Your task to perform on an android device: Browse for women's jeans and jeggings for me on the Amazon app.
Image 0: 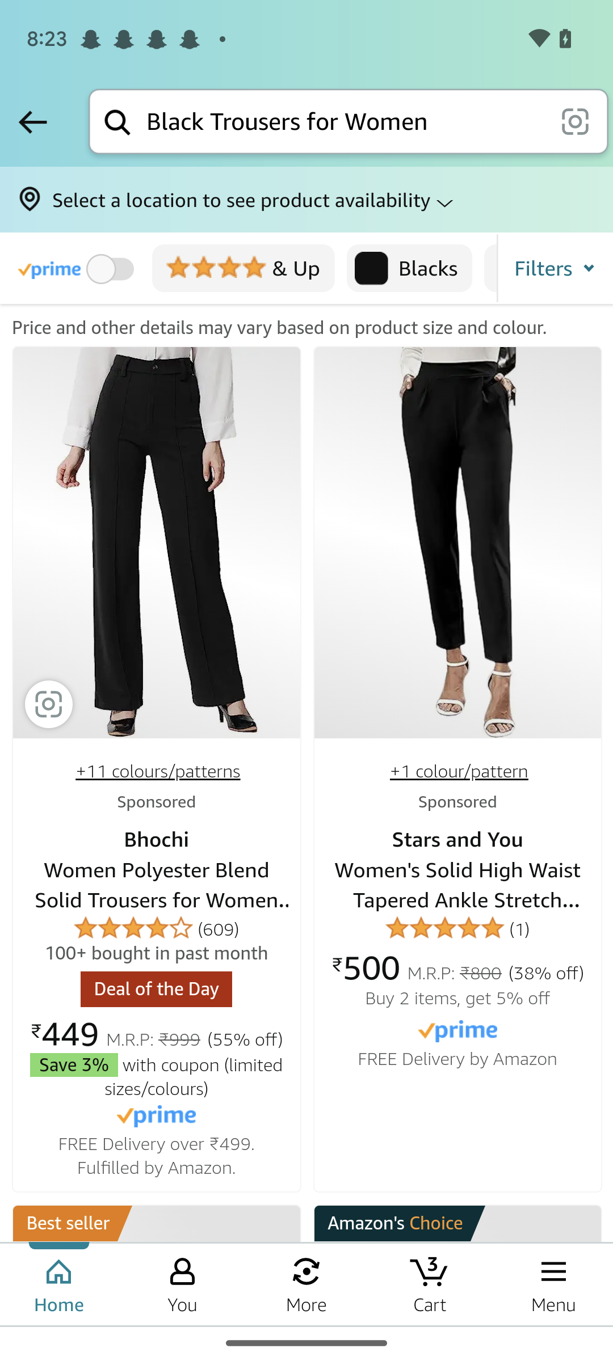
Click on the tab Filters at the top right side.
Step 0: click (542, 268)
Image 1: 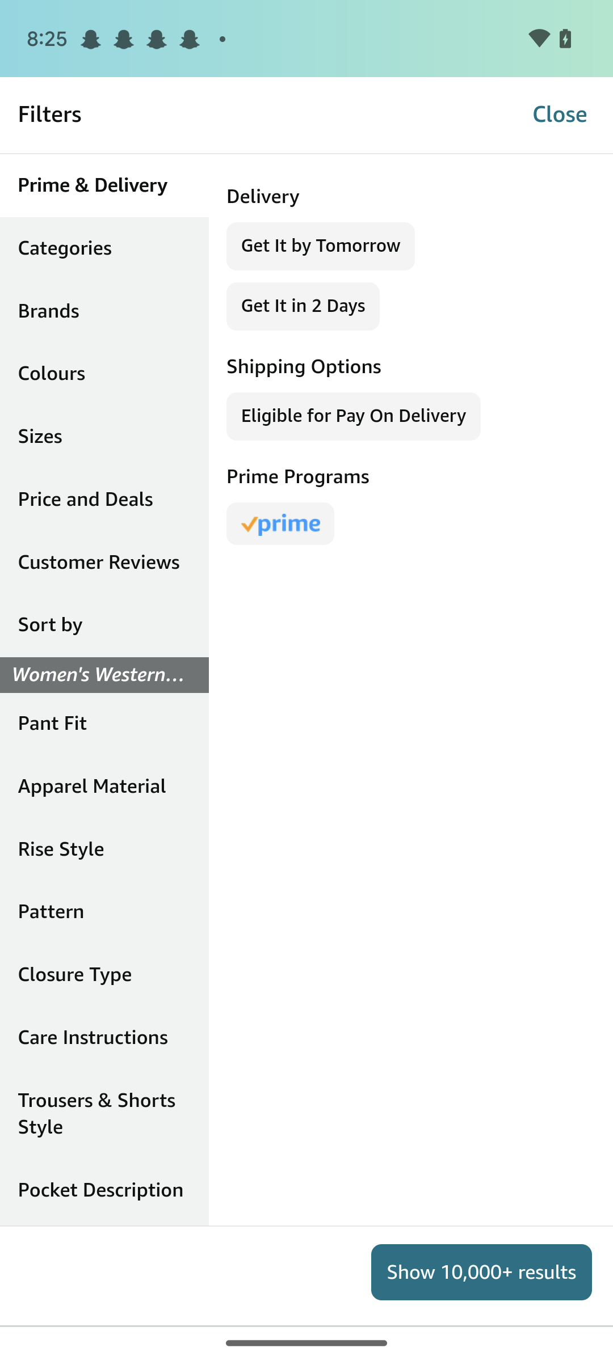
click on the tab categories.
Step 1: click (105, 248)
Image 2: 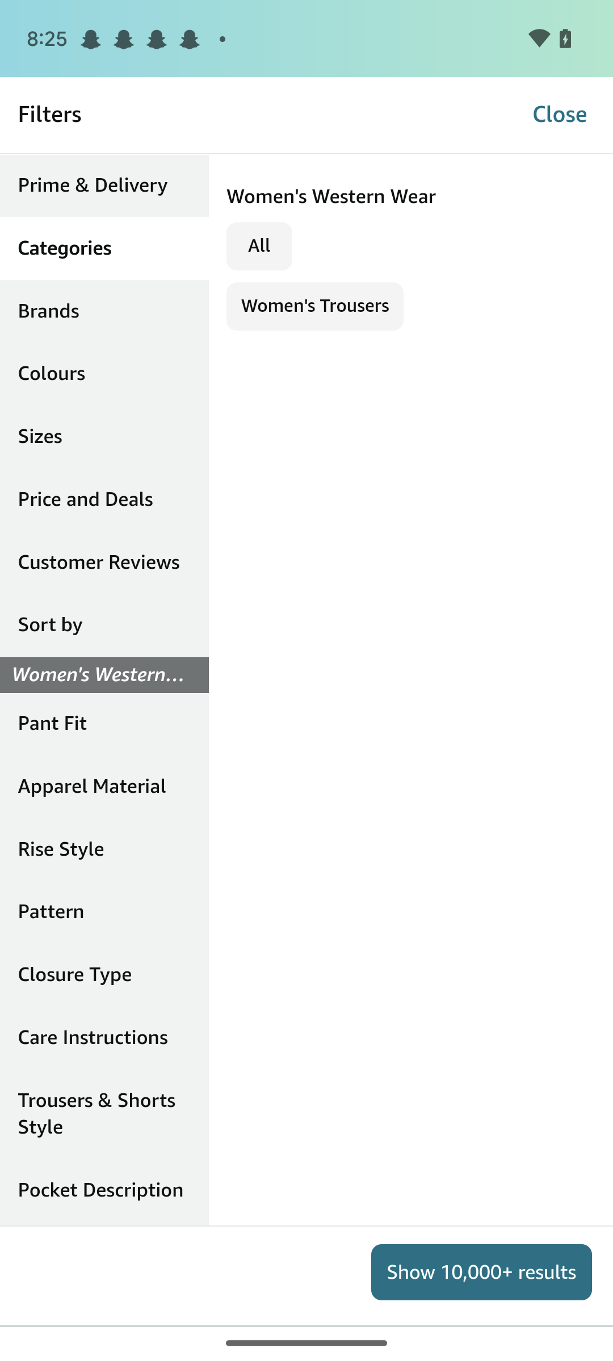
click on the All.
Step 2: click (259, 246)
Image 3: 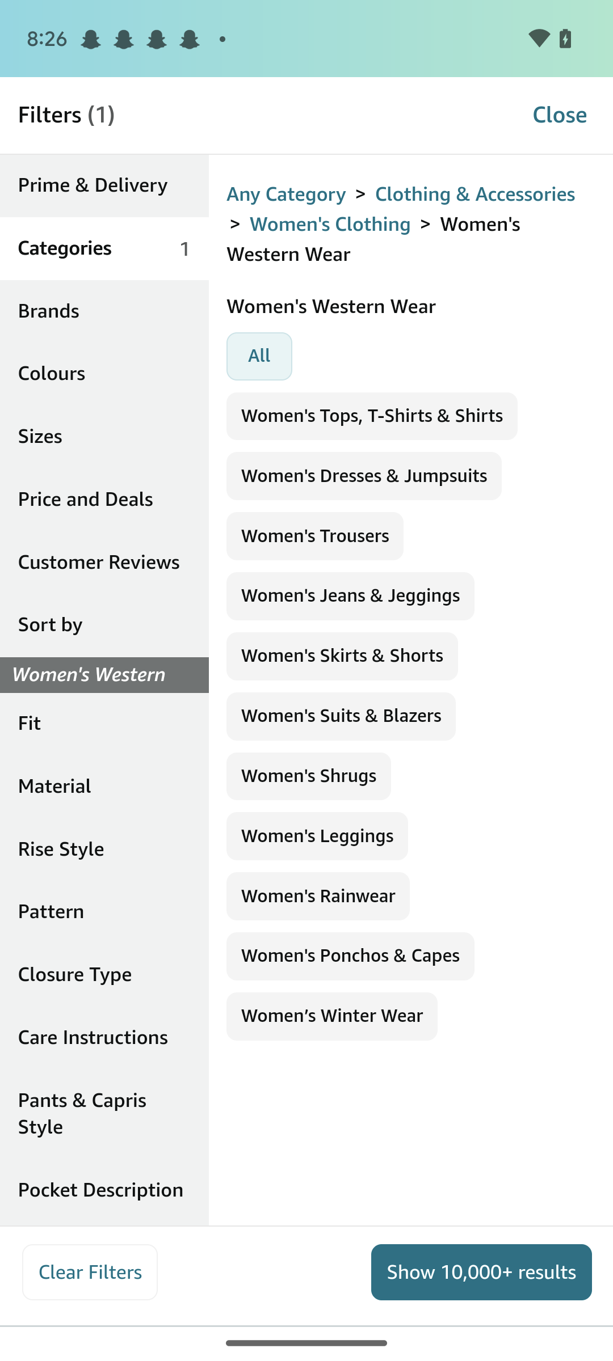
Click on the tab Women's jeans and Jeggings.
Step 3: click (308, 701)
Image 4: 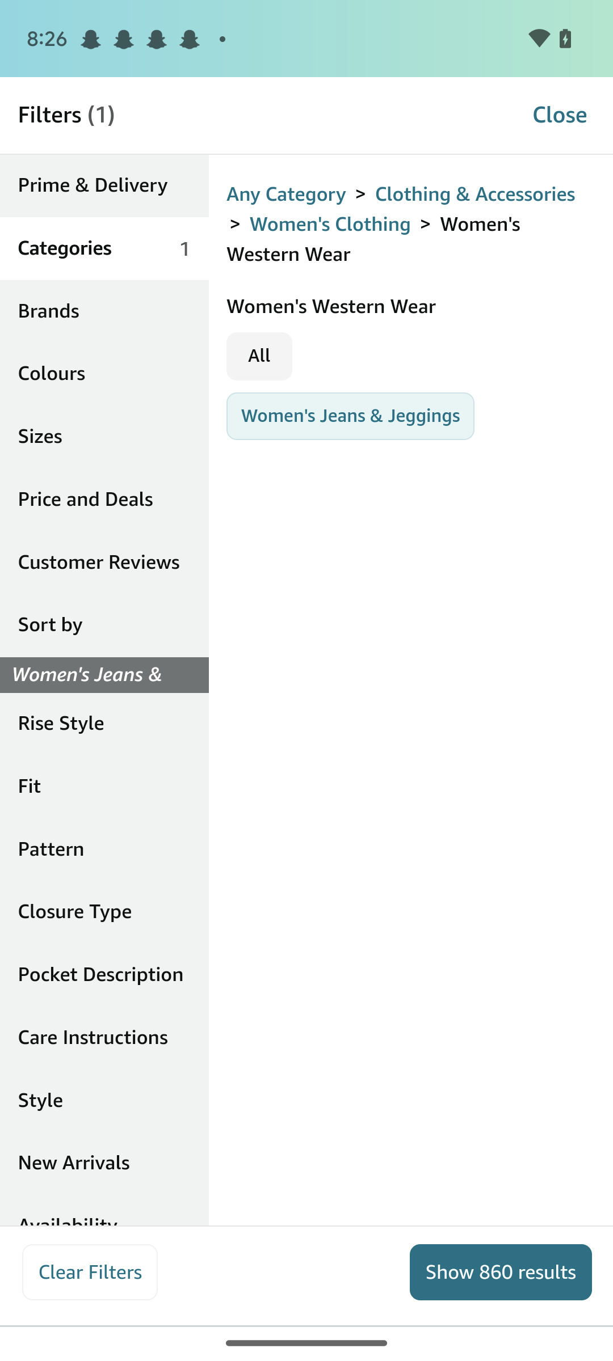
Click on the Show 860 Results at the bottom right corner of the screen.
Step 4: click (501, 1271)